Your task to perform on an android device: I'd like to add this item to my shopping basket.
Image 0: 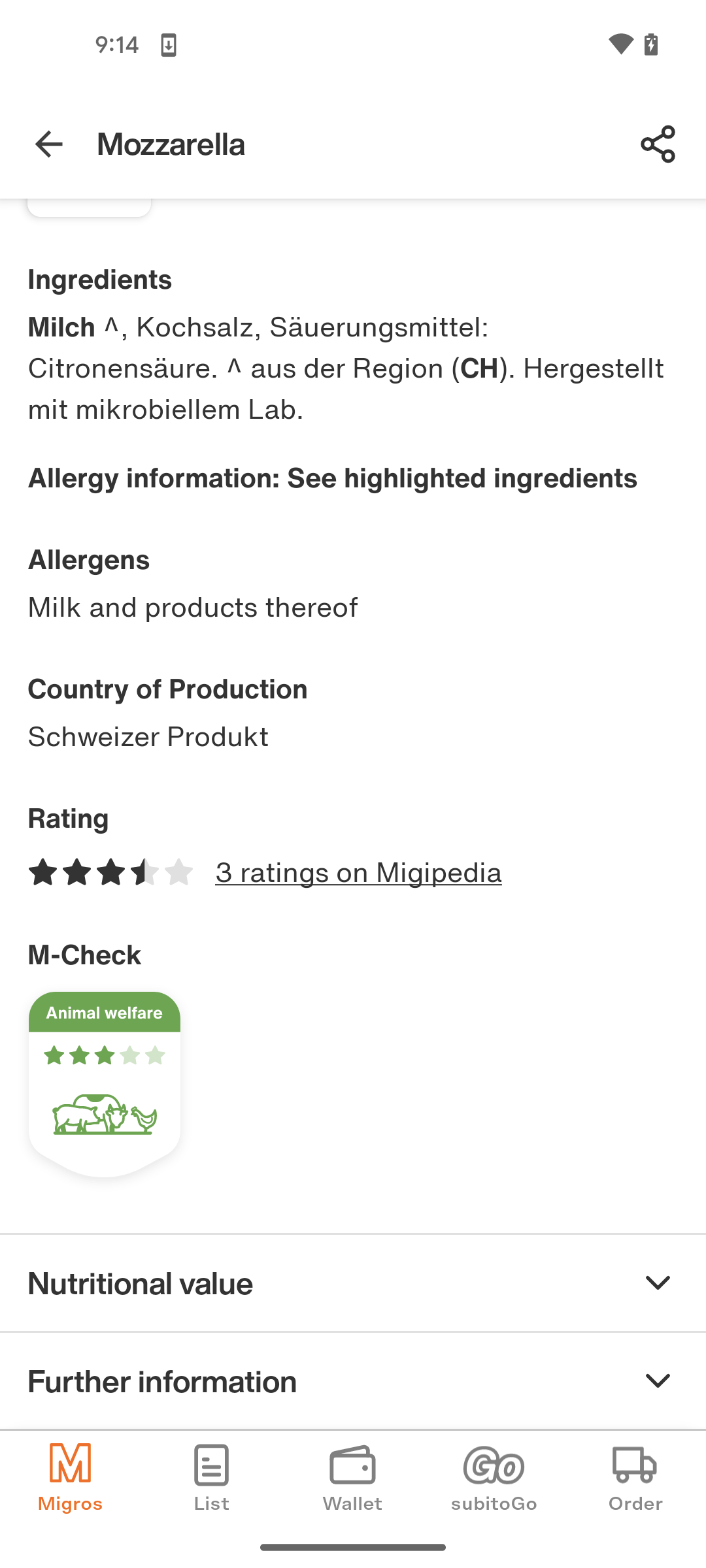
scroll up
Step 0: scroll up
Image 1: 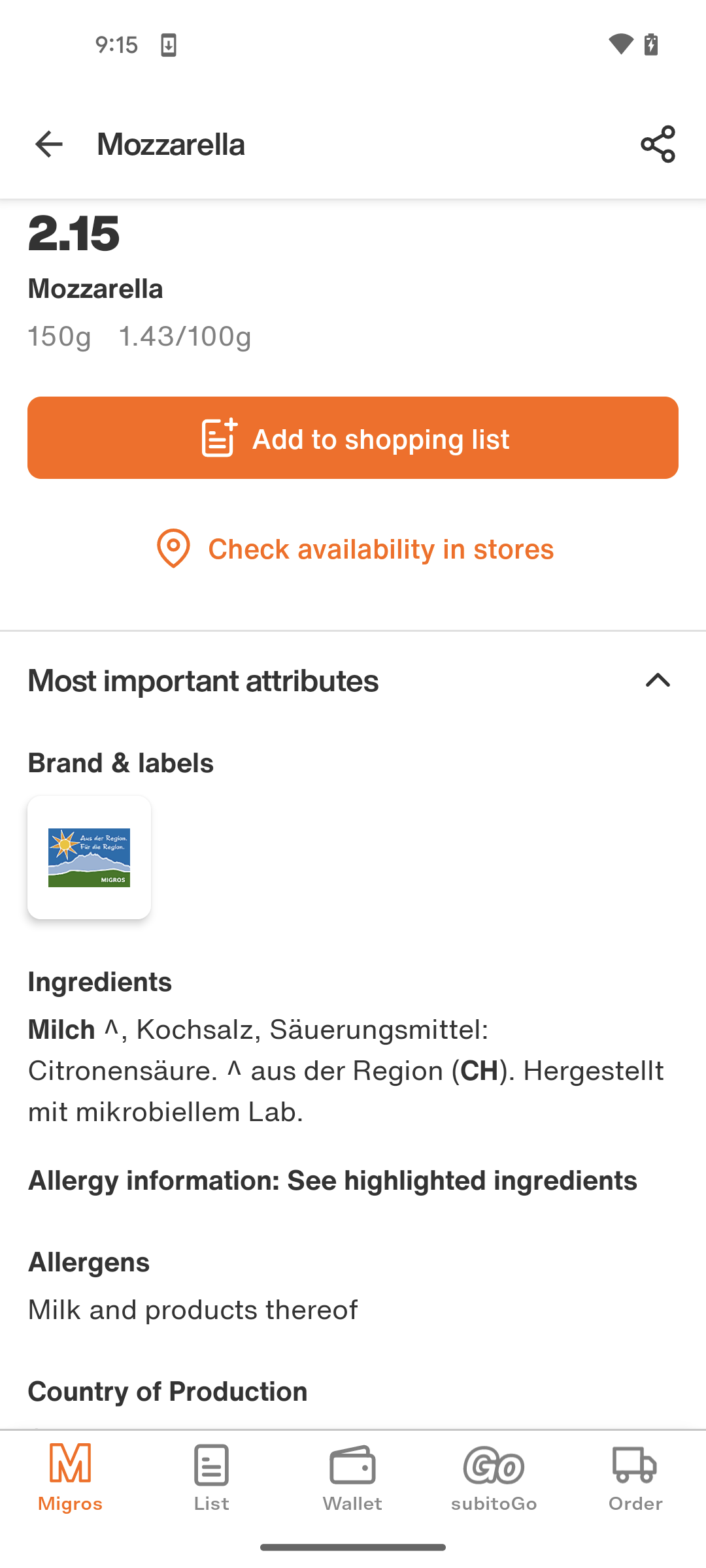
click on Add to Shopping list button
Step 1: click (449, 466)
Image 2: 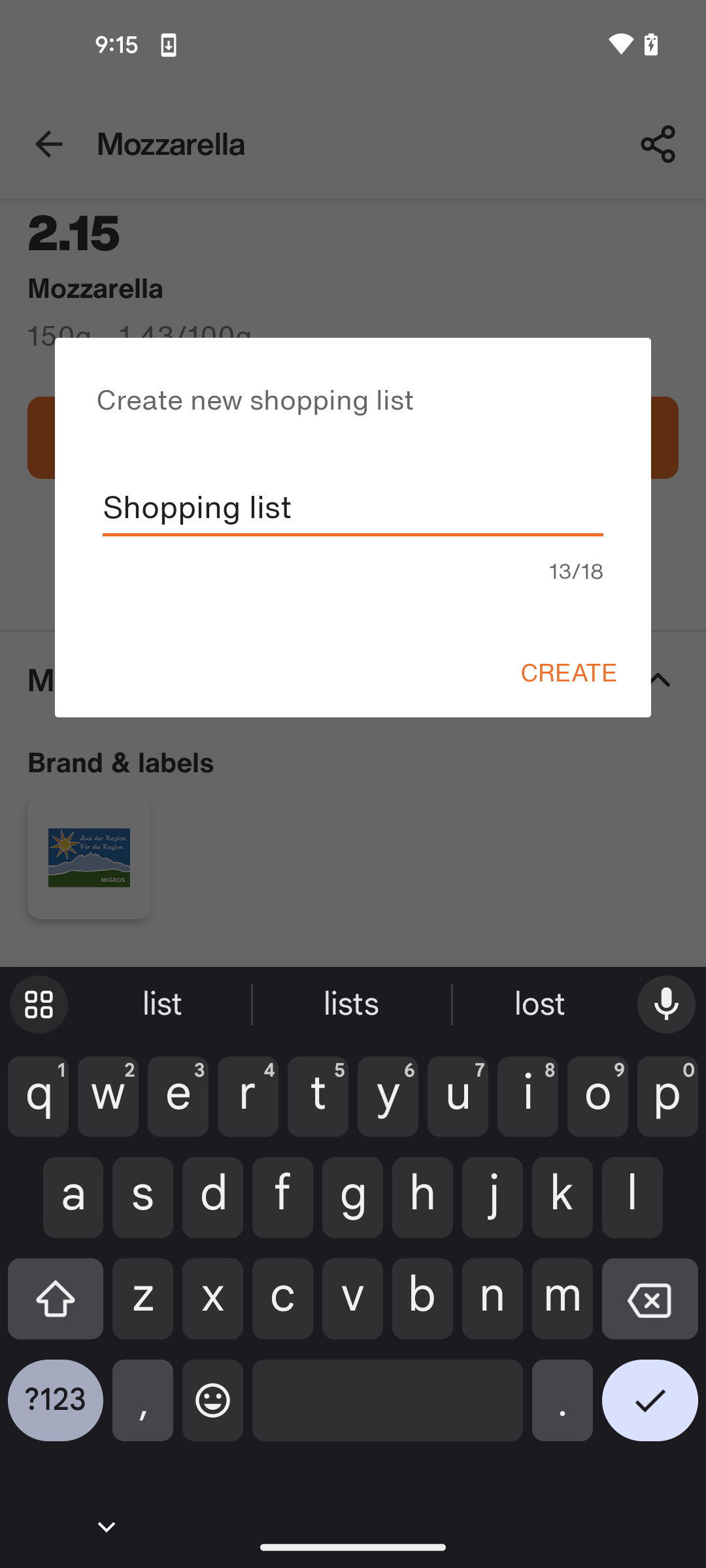
click on create
Step 2: click (568, 672)
Image 3: 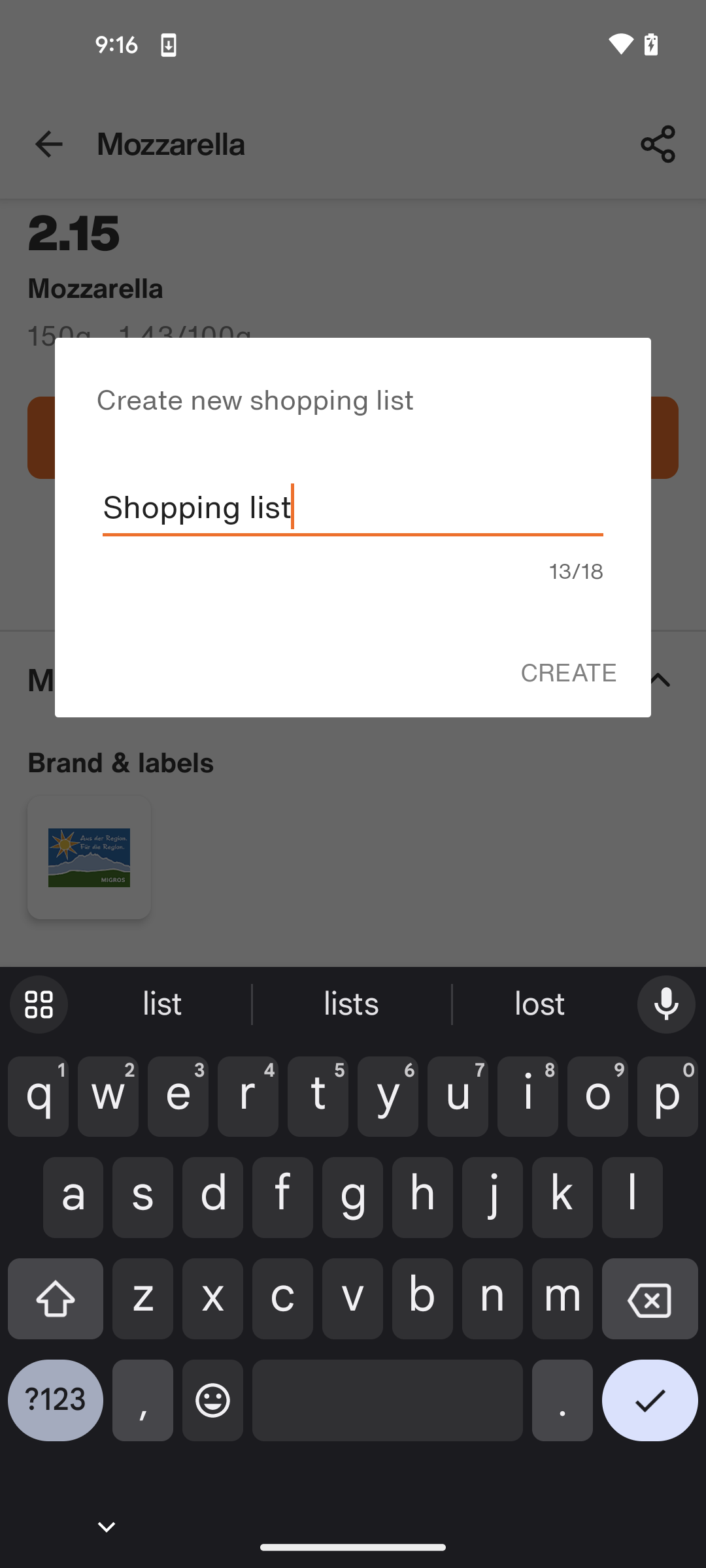
click on create
Step 3: wait